Your task to perform on an android device: I'd like to increase the font size so that it's easier to read.
Image 0: 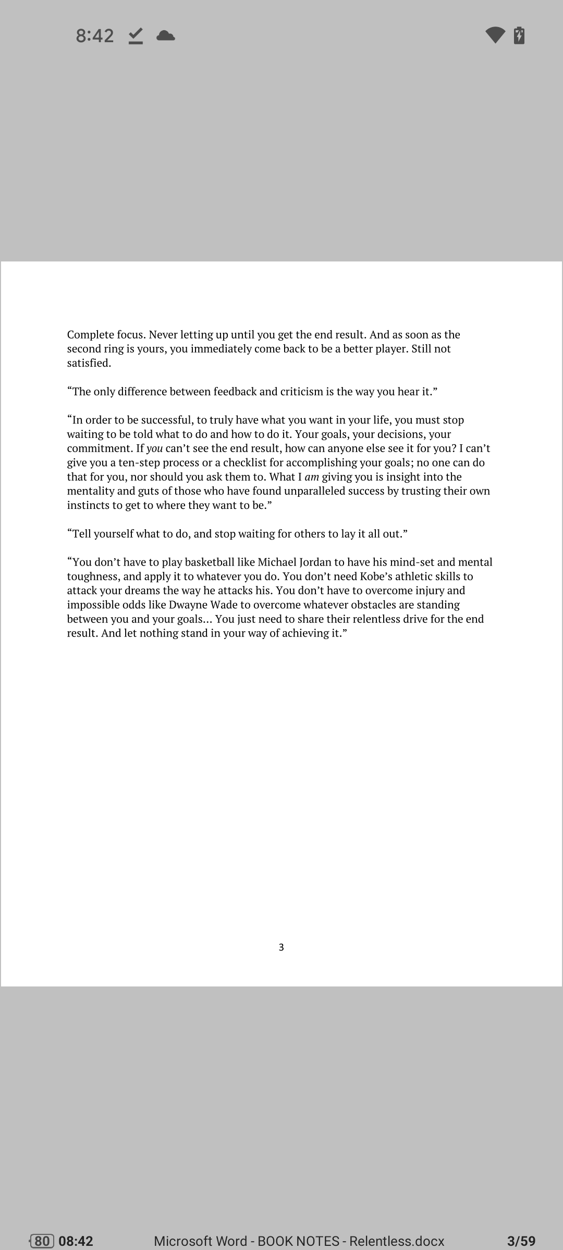
click on the page
Step 0: click (246, 558)
Image 2: 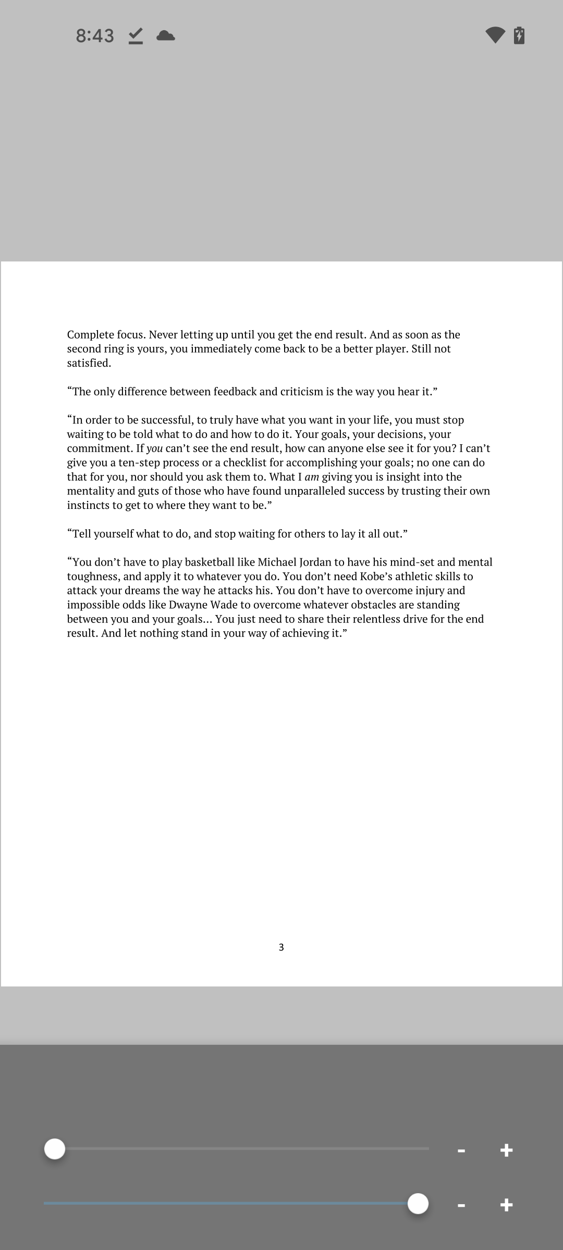
click on plus icon to increase the font size
Step 2: click (505, 1146)